Your task to perform on an android device: I want to view the schedule of the train from Ulm to Berlin from 14:00 to 19:46 in the Rail Planner app.
Image 0: 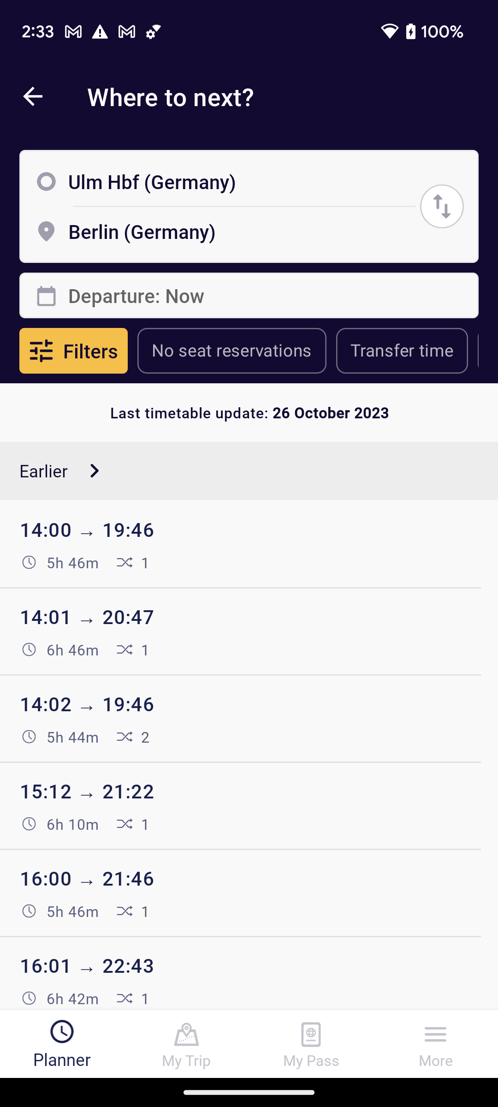
Click on the 14:00 to 19:46 to view the train schedule.
Step 0: click (249, 696)